Your task to perform on an android device: Add the Mother dairy Blueberry yogurt to the Shopping cart in the Blinkit app.
Image 0: 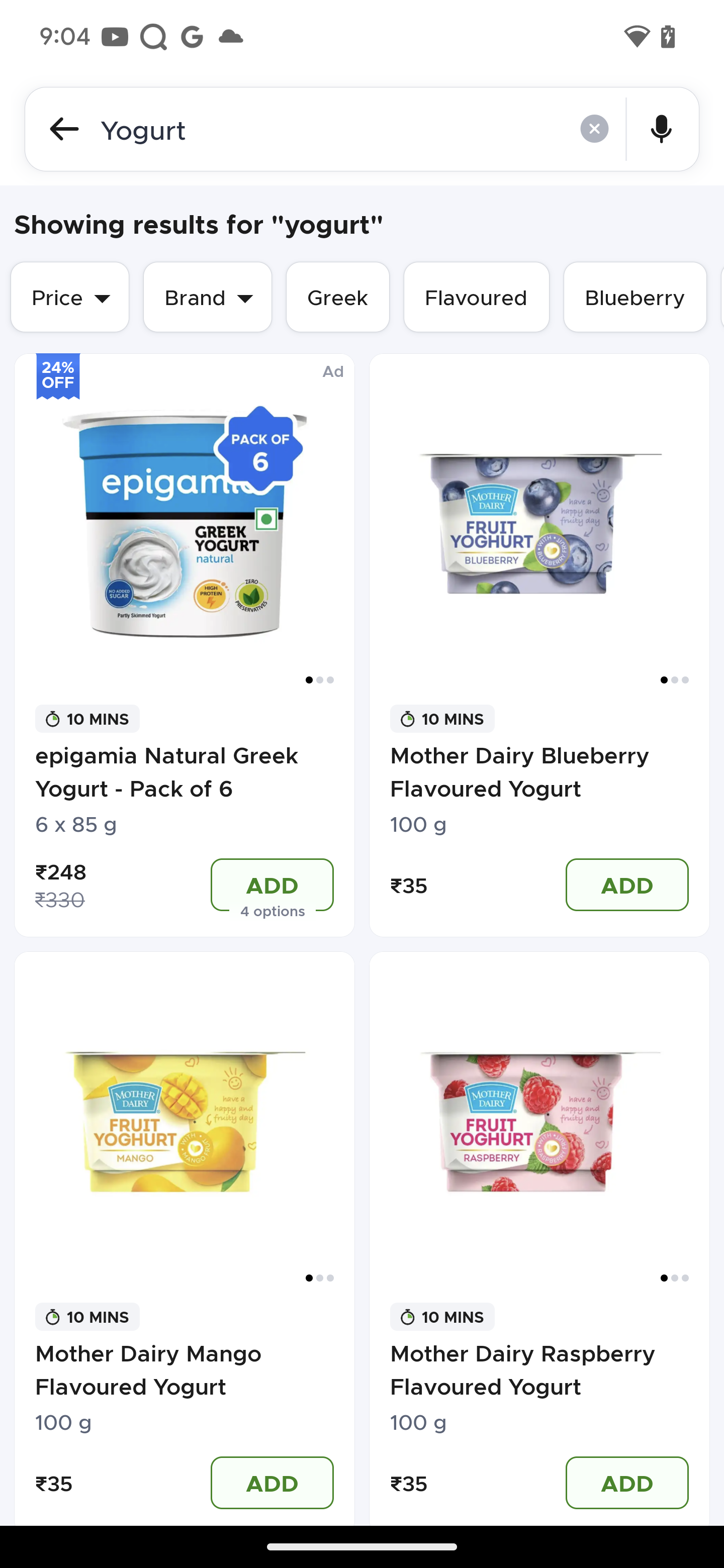
Click on the add button 
Step 0: click (627, 885)
Image 1: 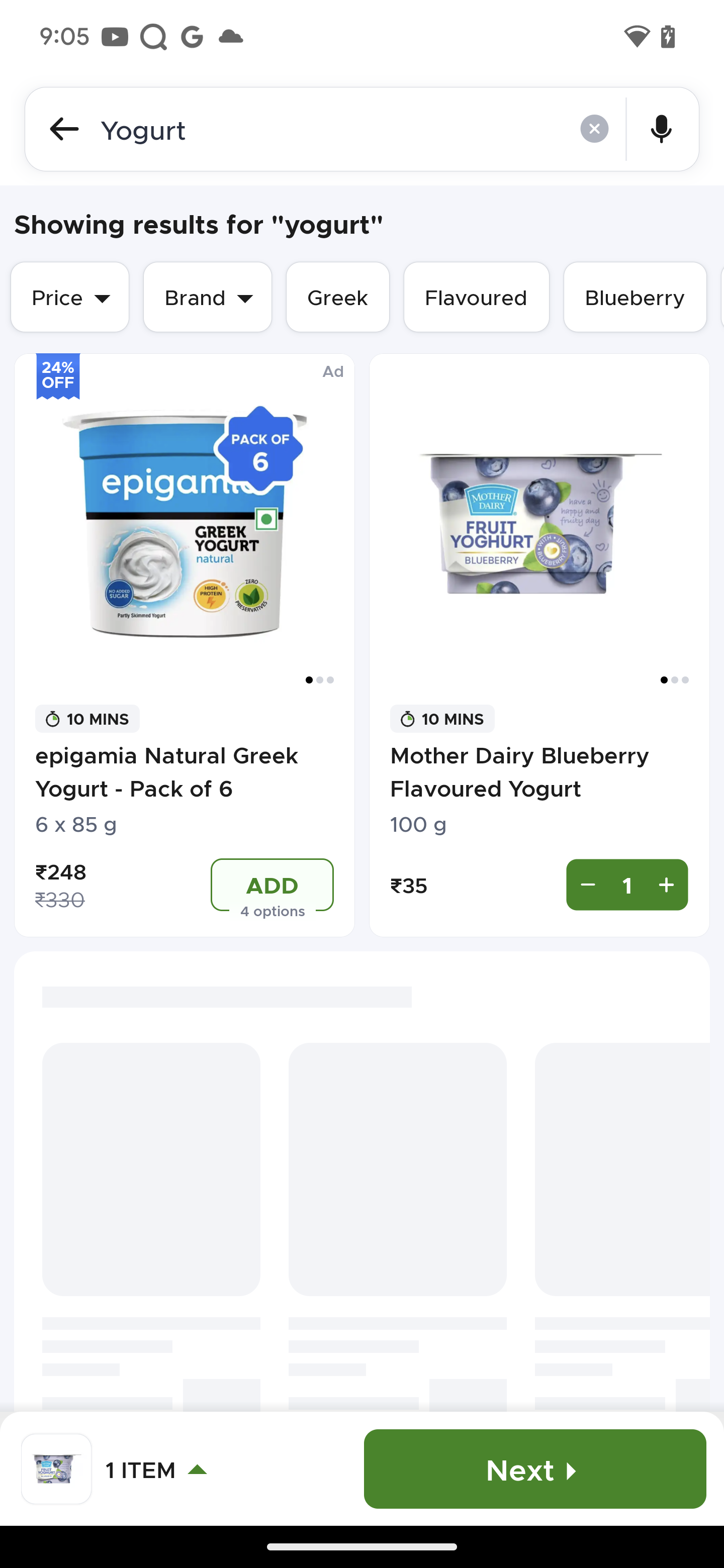
Click on the add button 
Step 1: wait